Your task to perform on an android device: Set my daily goal as Step minimum 5000 and Heart Point minimum 20.
Image 0: 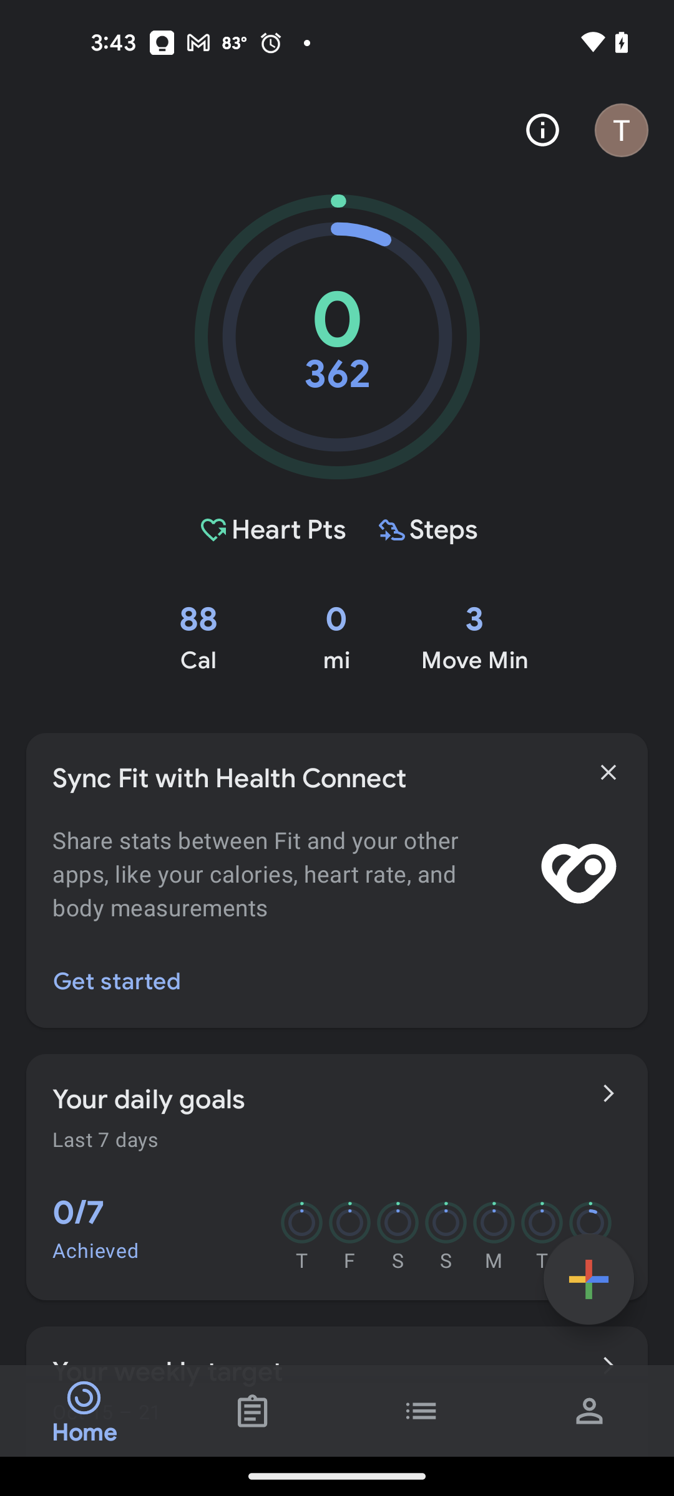
Click on the profile icon at the bottom right of the screen
Step 0: click (590, 1411)